Your task to perform on an android device: Search for Ujee´s office party reminder
Image 0: 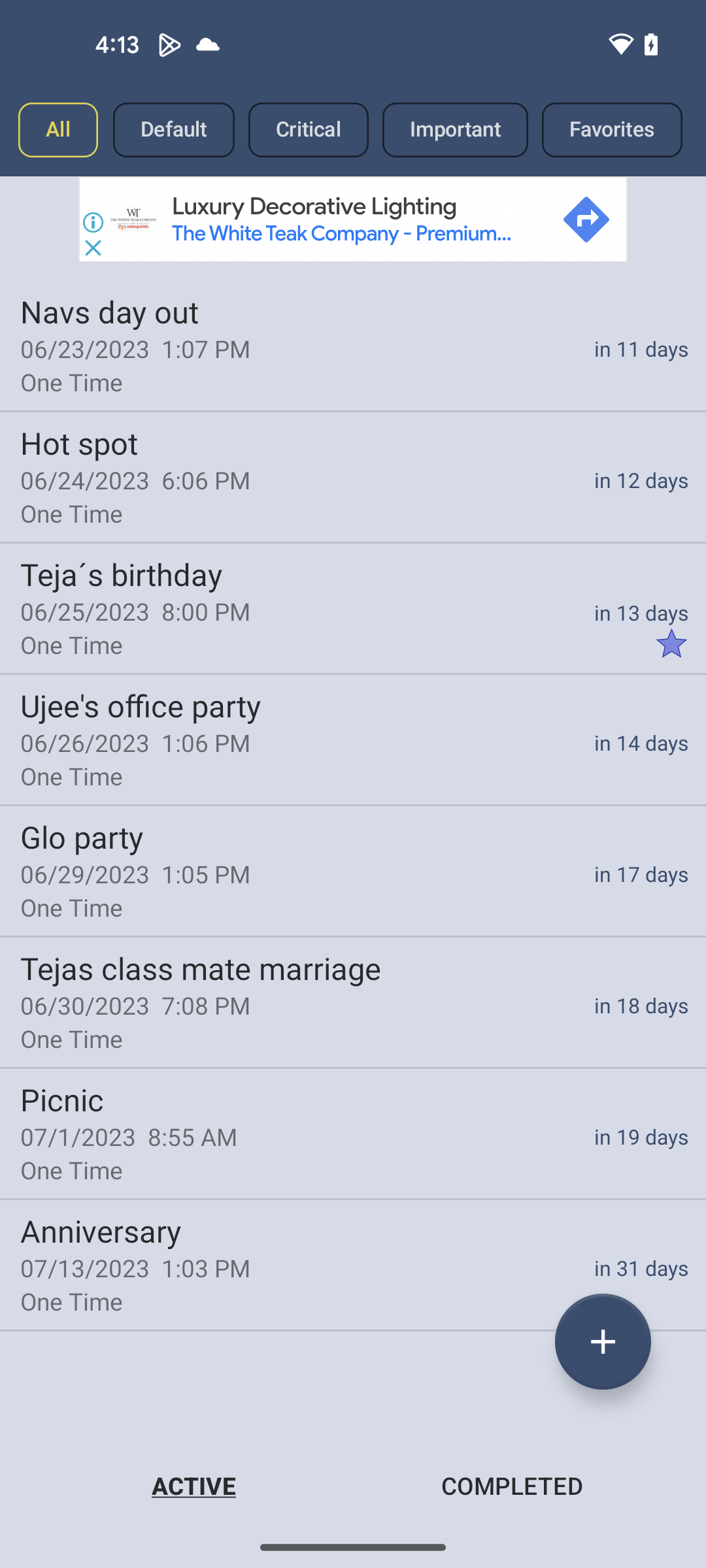
Swipe down for search bar
Step 0: scroll up
Image 1: 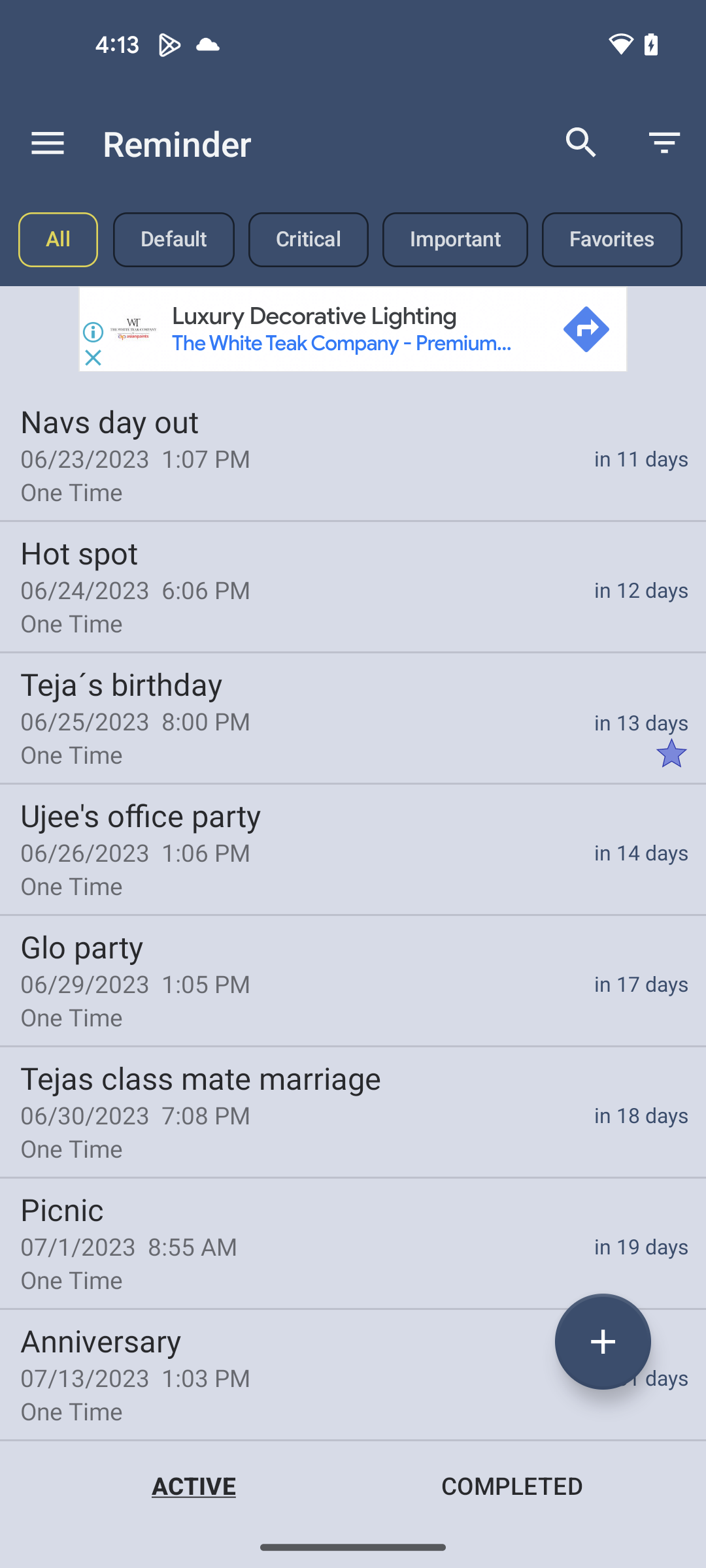
Click on the search bar at the top of the screen
Step 1: click (581, 142)
Image 2: 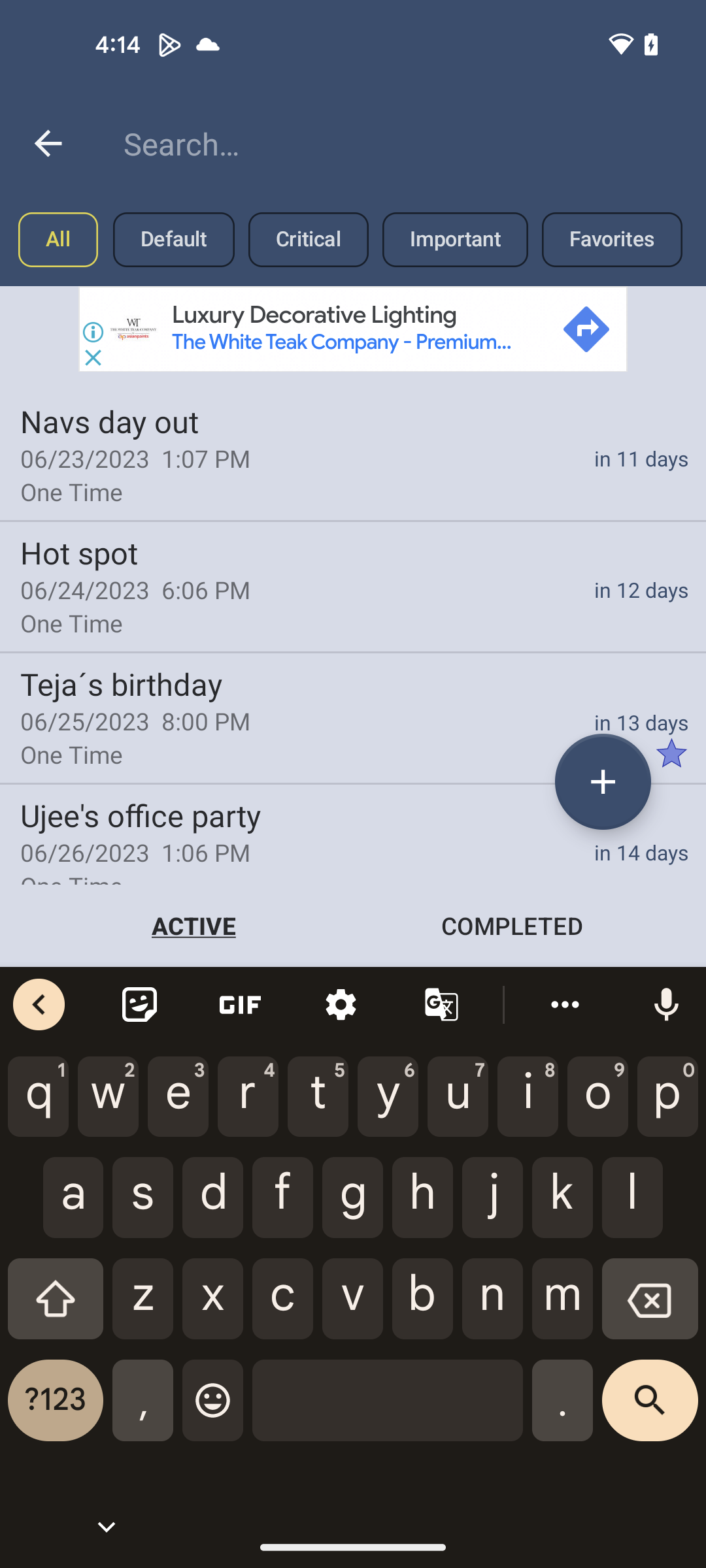
Search for Ujee´s office party
Step 2: type "Ujee"
Image 3: 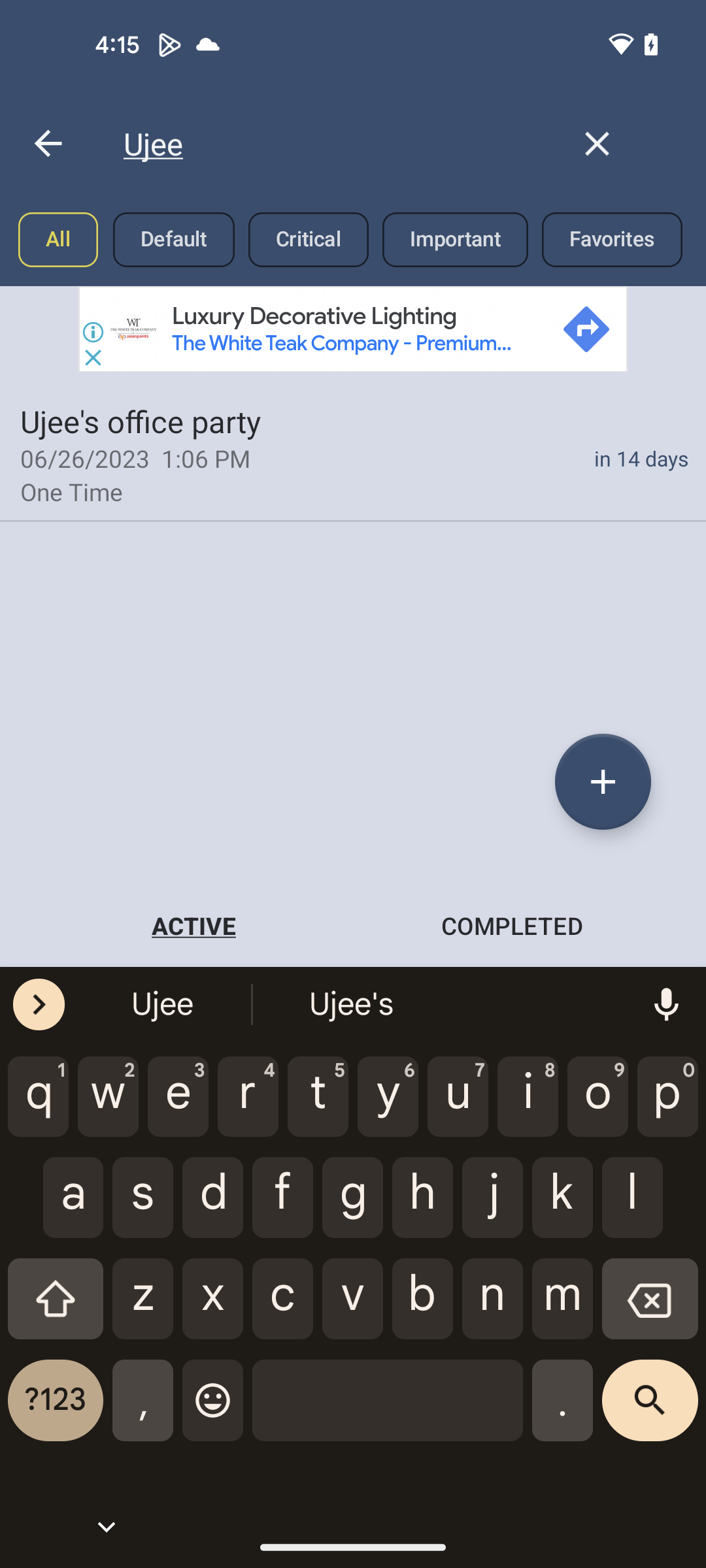
Click on the search icon at the right bottom corner of the screen
Step 3: click (650, 1410)